Your task to perform on an android device: I would want to identify the plants by snapping a picture of them on the PlantIN app to learn about which species they are.
Image 1: 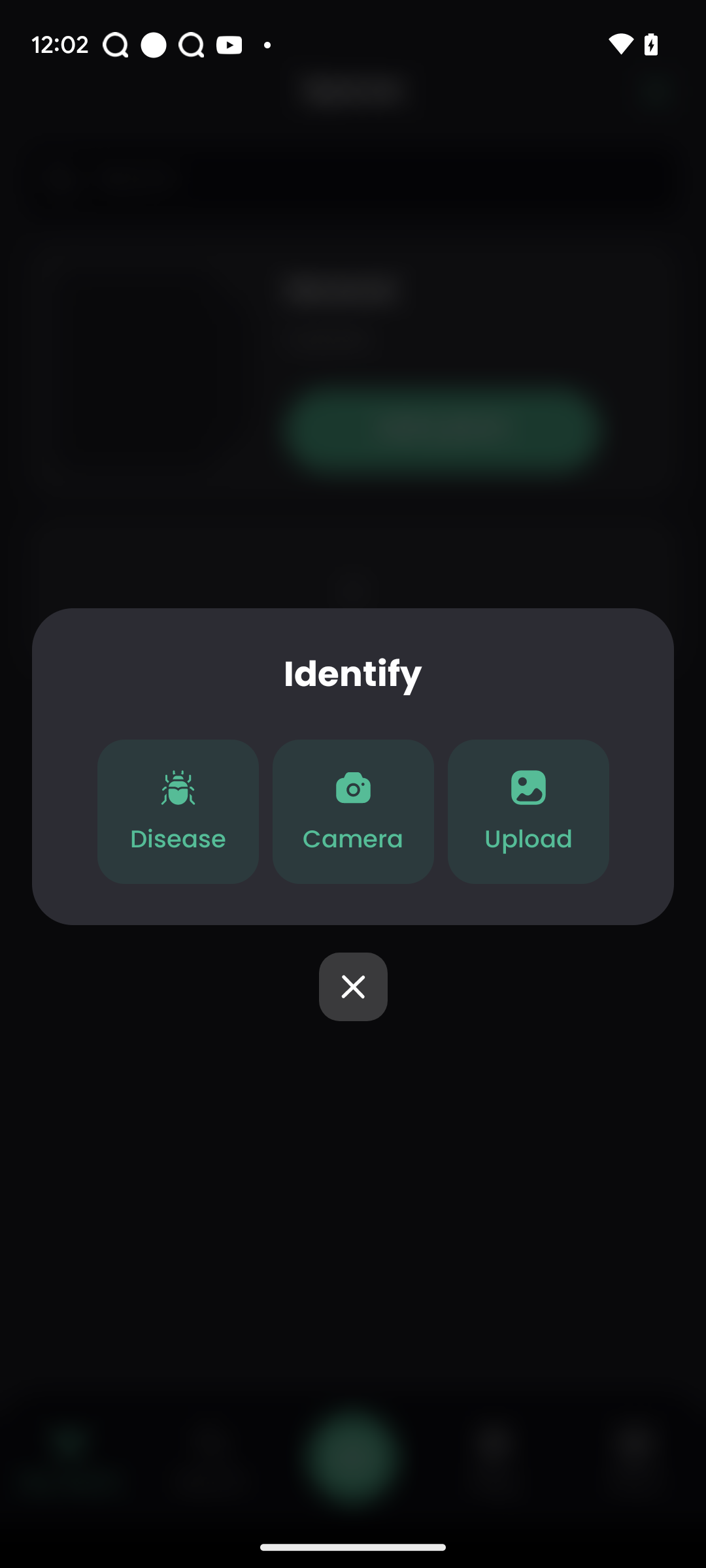
click on camera
Step 1: click (353, 811)
Image 2: 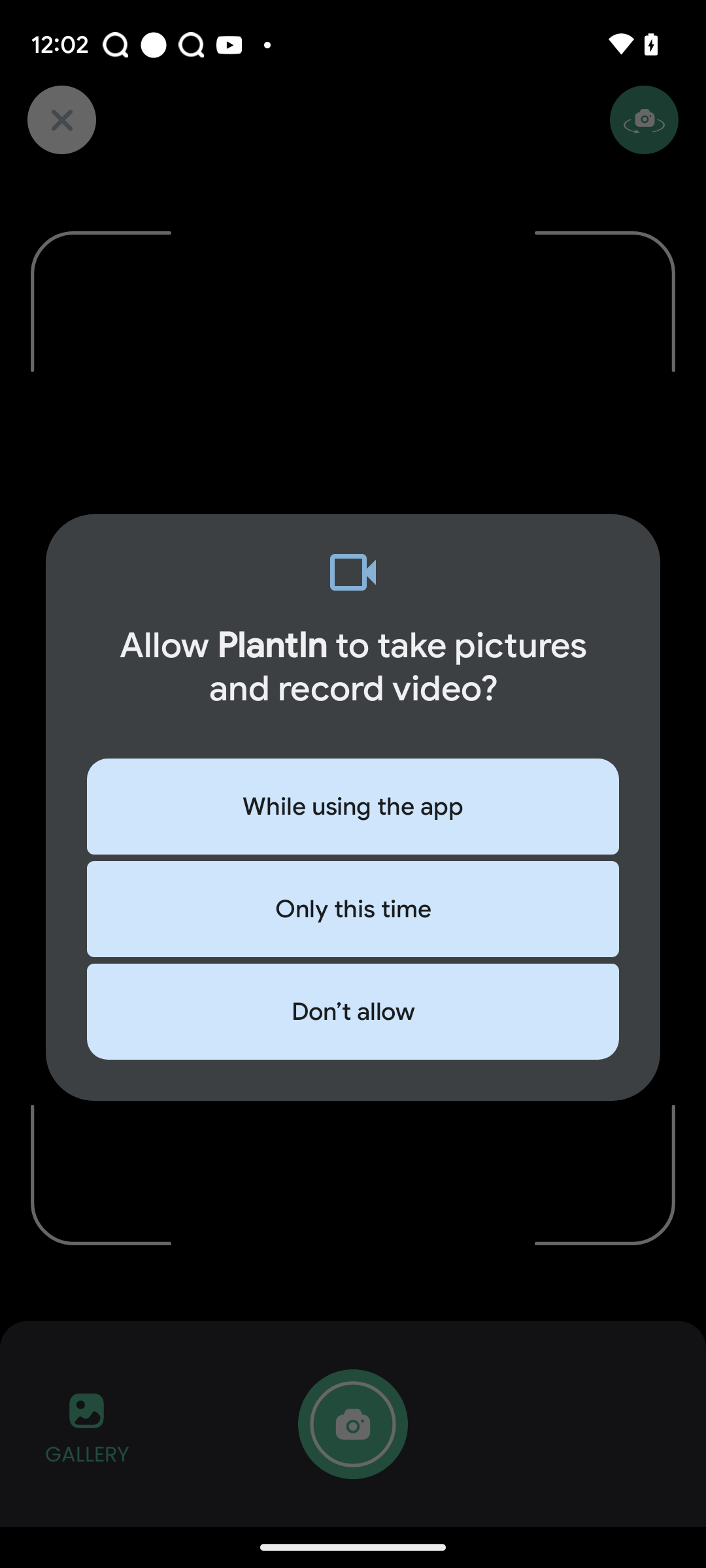
click on camera
Step 2: wait
Image 3: 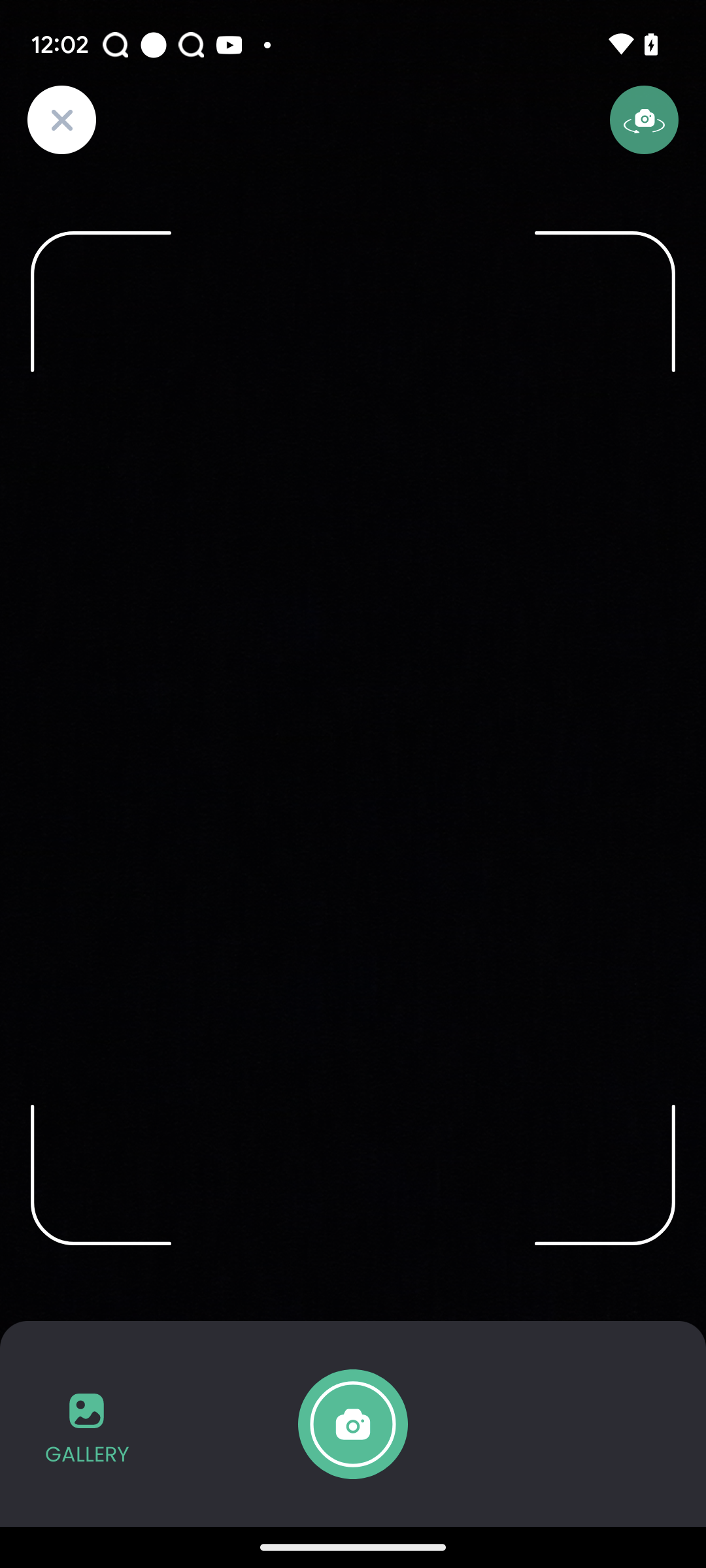
click on camera
Step 3: wait
Image 4: 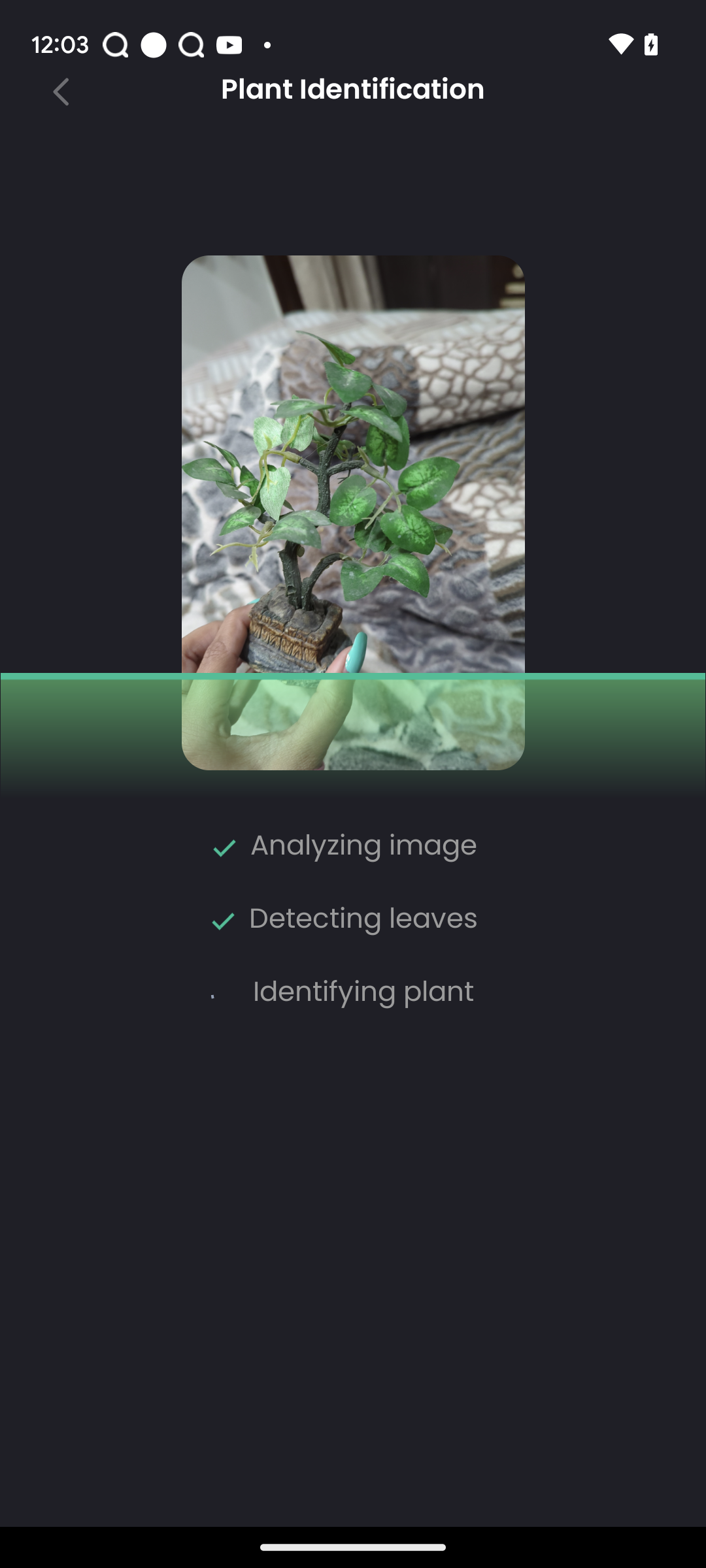
click on camera
Step 4: wait
Image 5: 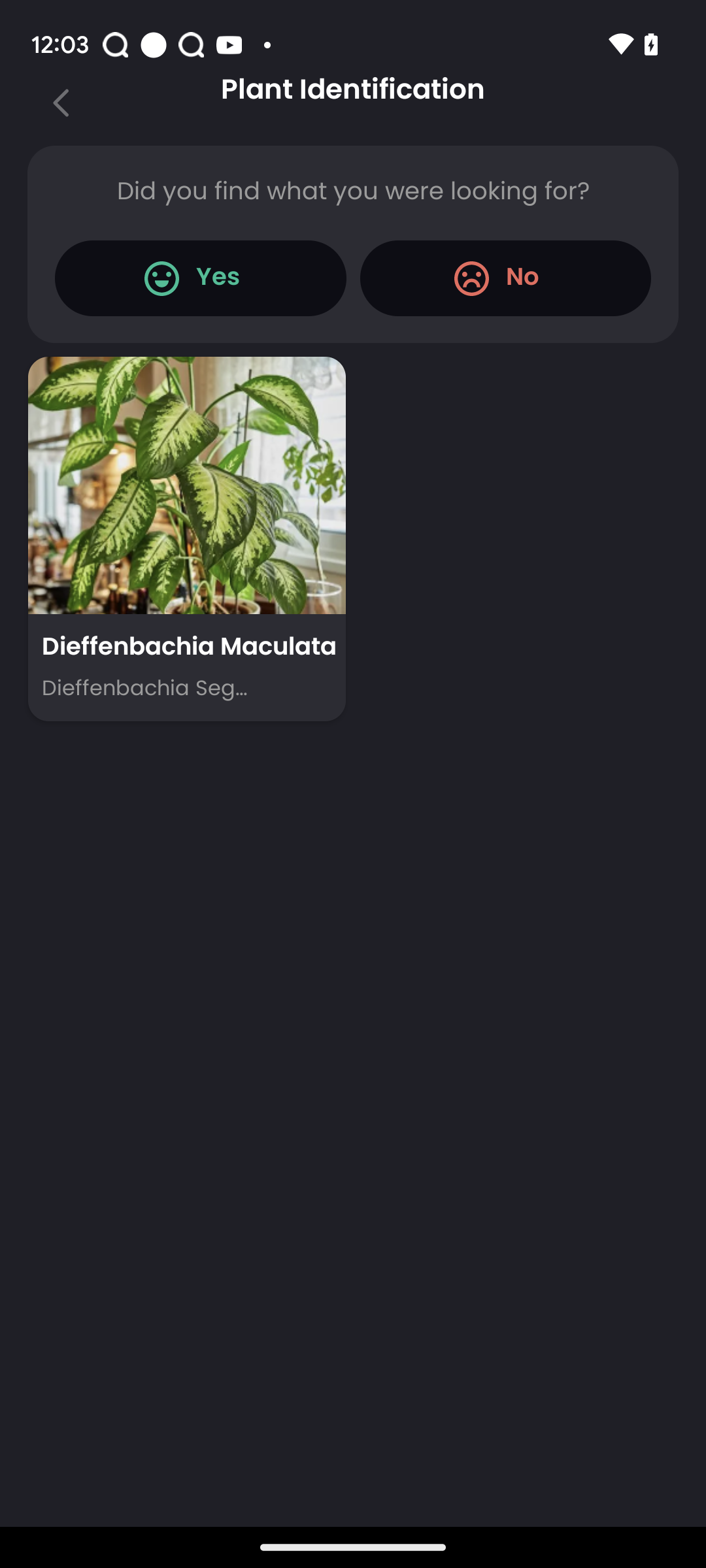
click on the Dieffenbachia Maculata
Step 5: click (187, 485)